Your task to perform on an android device: Share the Quality meeting event to prashantya@google.com using gmail
Image 0: 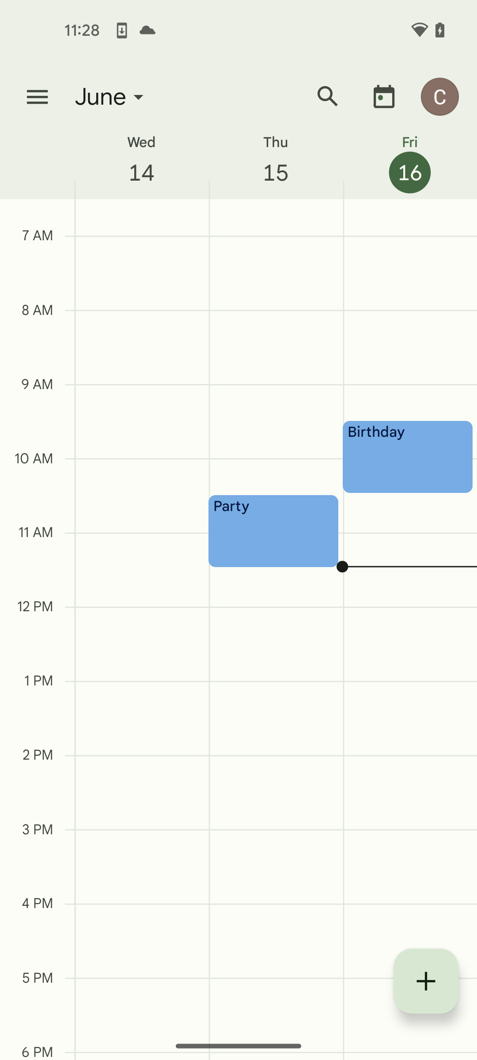
go to search bar
Step 0: click (328, 96)
Image 1: 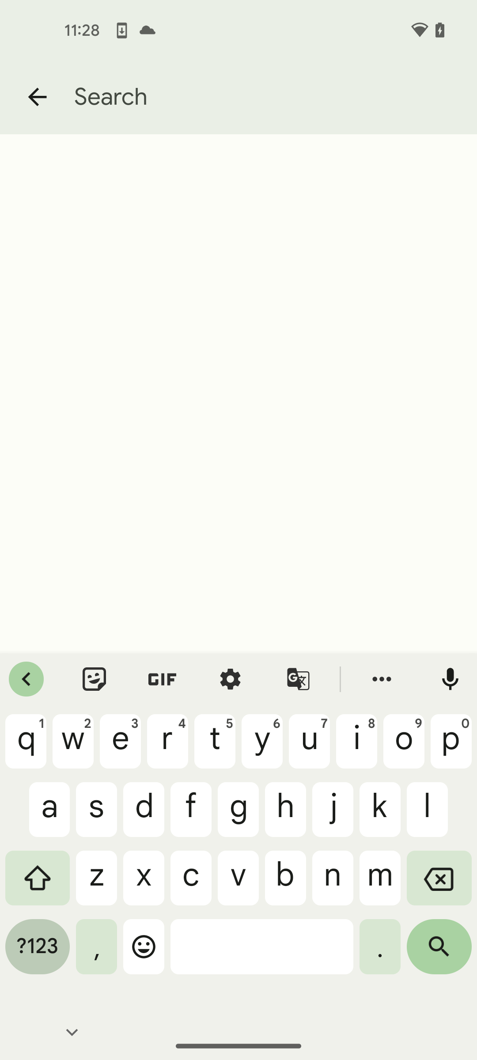
search for quality meeting event
Step 1: type "quality meeting"
Image 2: 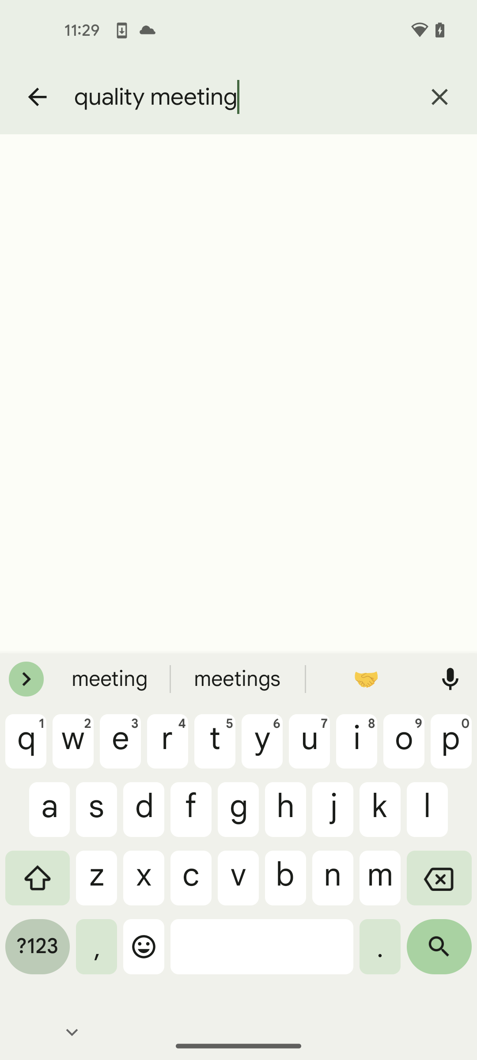
click on search icon
Step 2: click (439, 953)
Image 3: 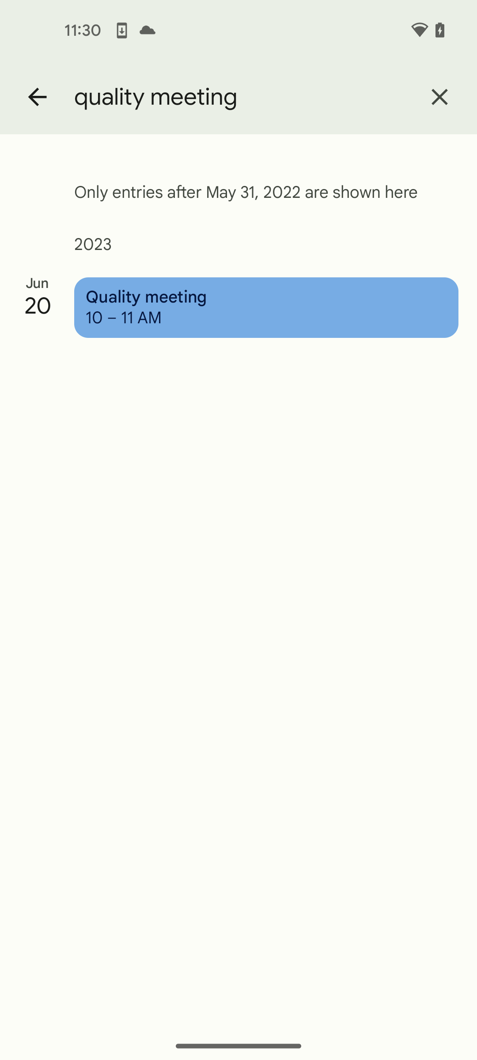
select quality meeting event
Step 3: click (266, 307)
Image 4: 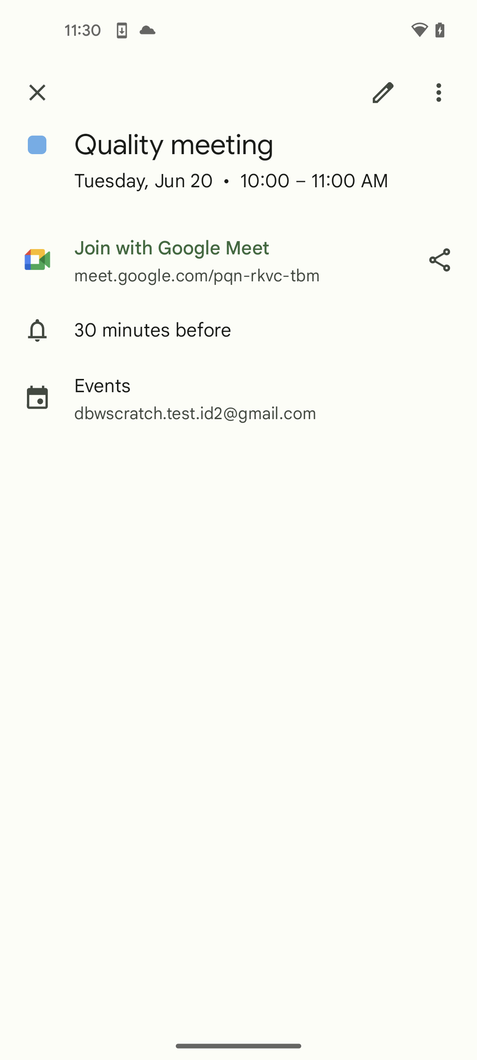
click on share icon
Step 4: click (439, 260)
Image 5: 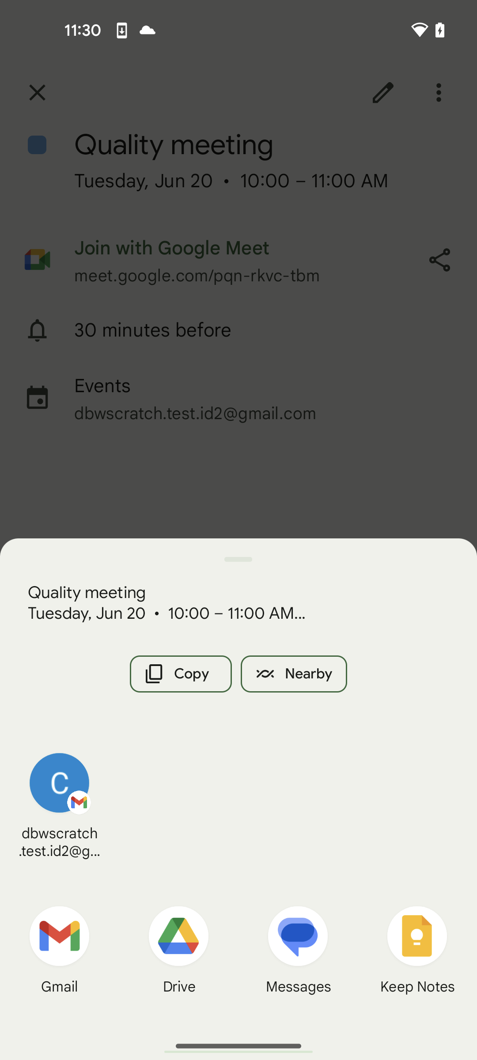
select gmail
Step 5: click (59, 936)
Image 6: 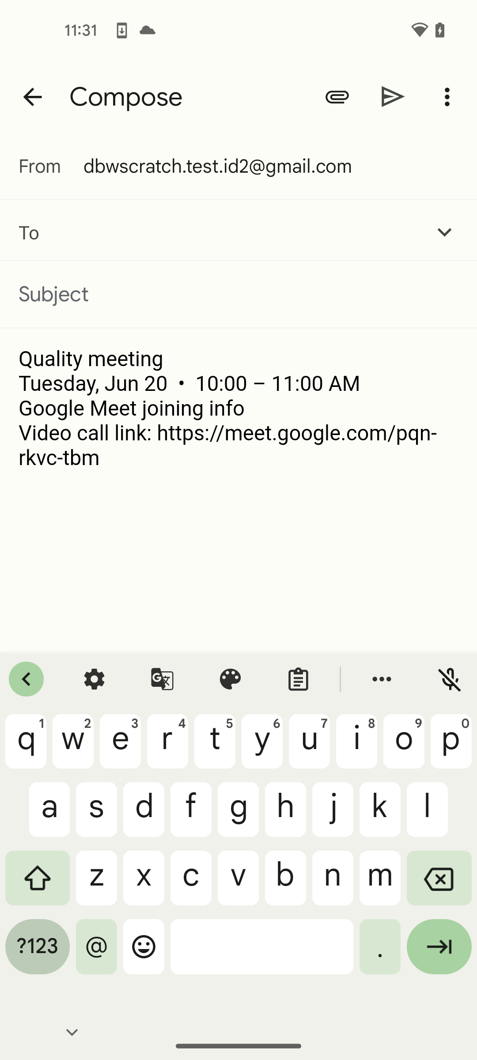
add receiver email address prashantya@google.com
Step 6: type "prashantya@google.com"
Image 7: 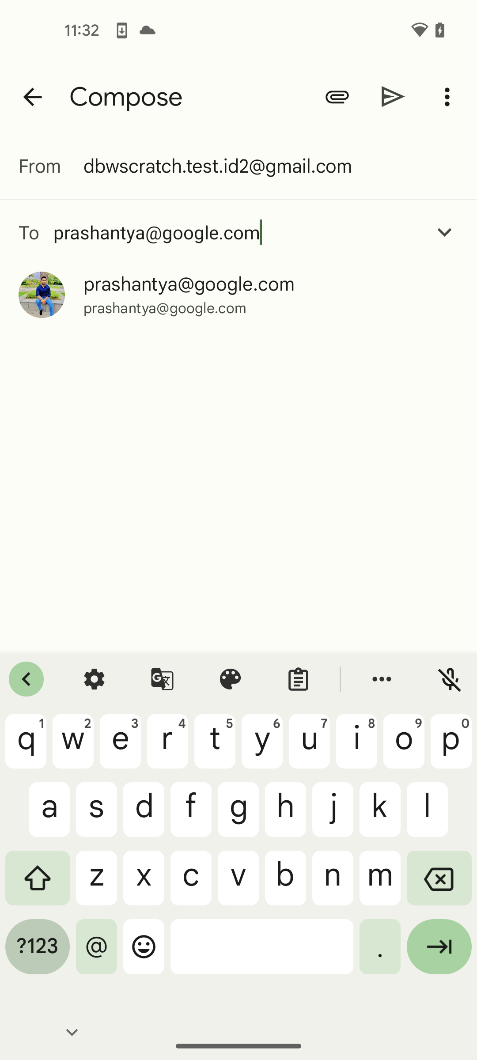
select prashantya@google.com
Step 7: click (189, 284)
Image 8: 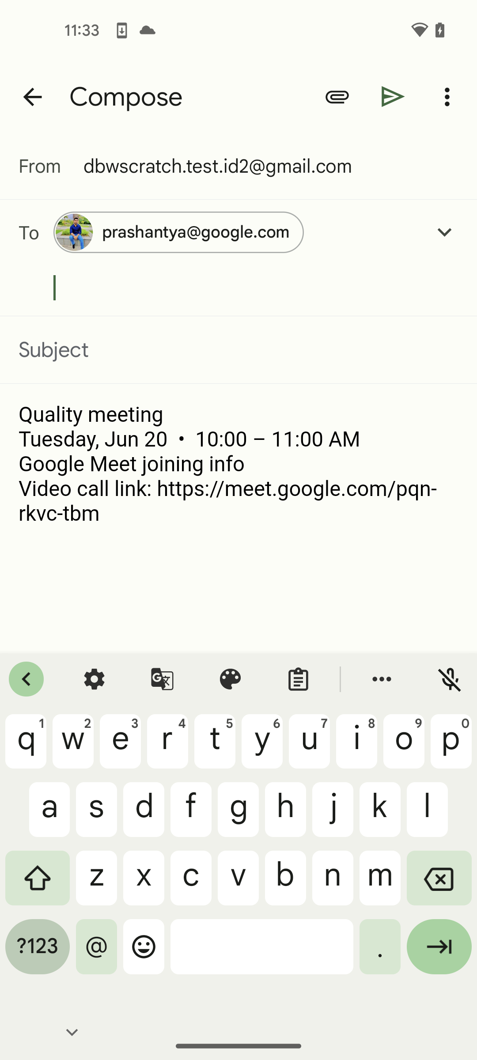
click on send icon
Step 8: click (393, 96)